Your task to perform on an android device: My wife is also interested in Lacrimosa song and she asked me to share this song, so share Lacrimosa song by Wolfgang Amadeus Mozart at clarawagner98b@gmail.com on Gmail from the Audiomack app.
Image 0: 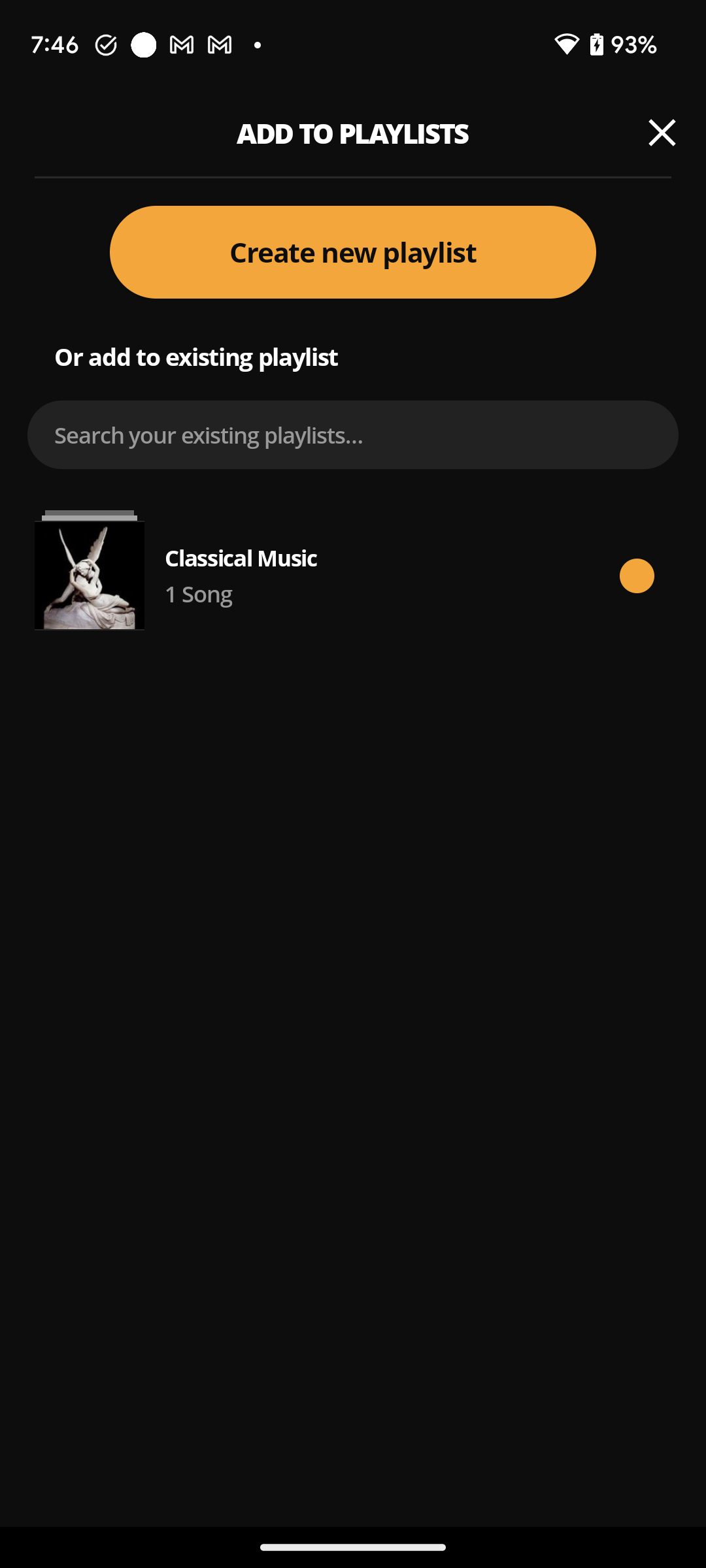
Go back to the previous page to view the share option of this song.
Step 0: press back button
Image 1: 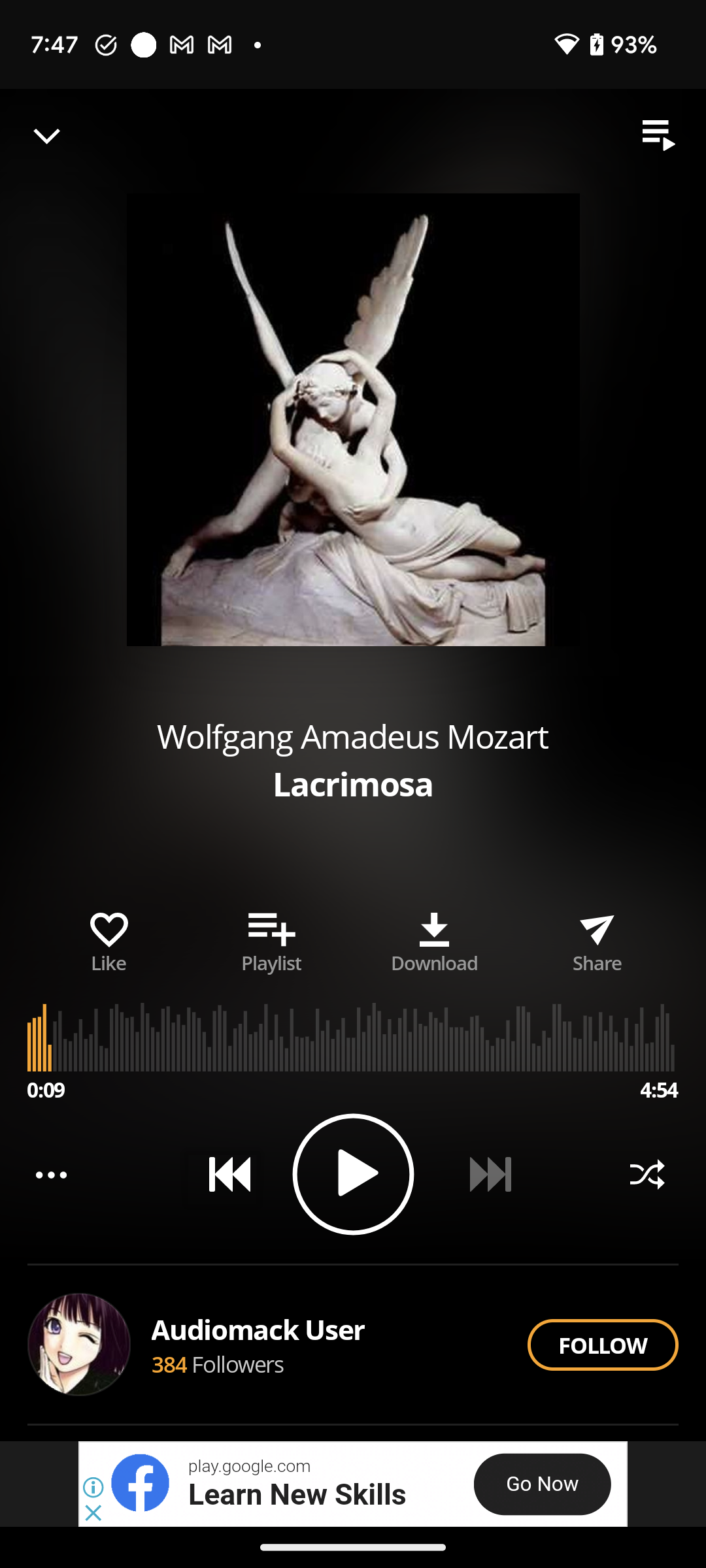
Click on the share button icon of this song to share this song.
Step 1: click (631, 943)
Image 2: 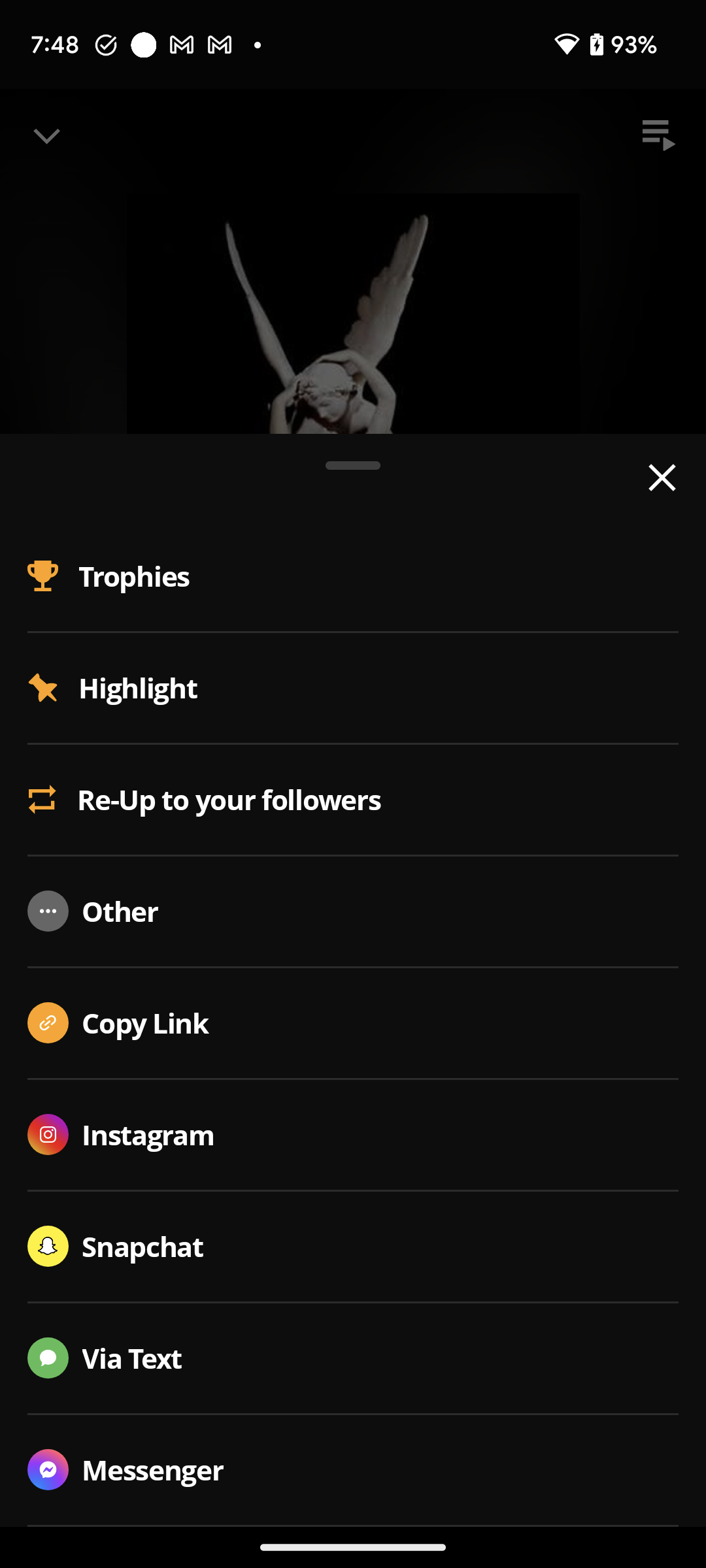
Click on the others option to view the Gmail app sharing option of this song.
Step 2: click (373, 911)
Image 3: 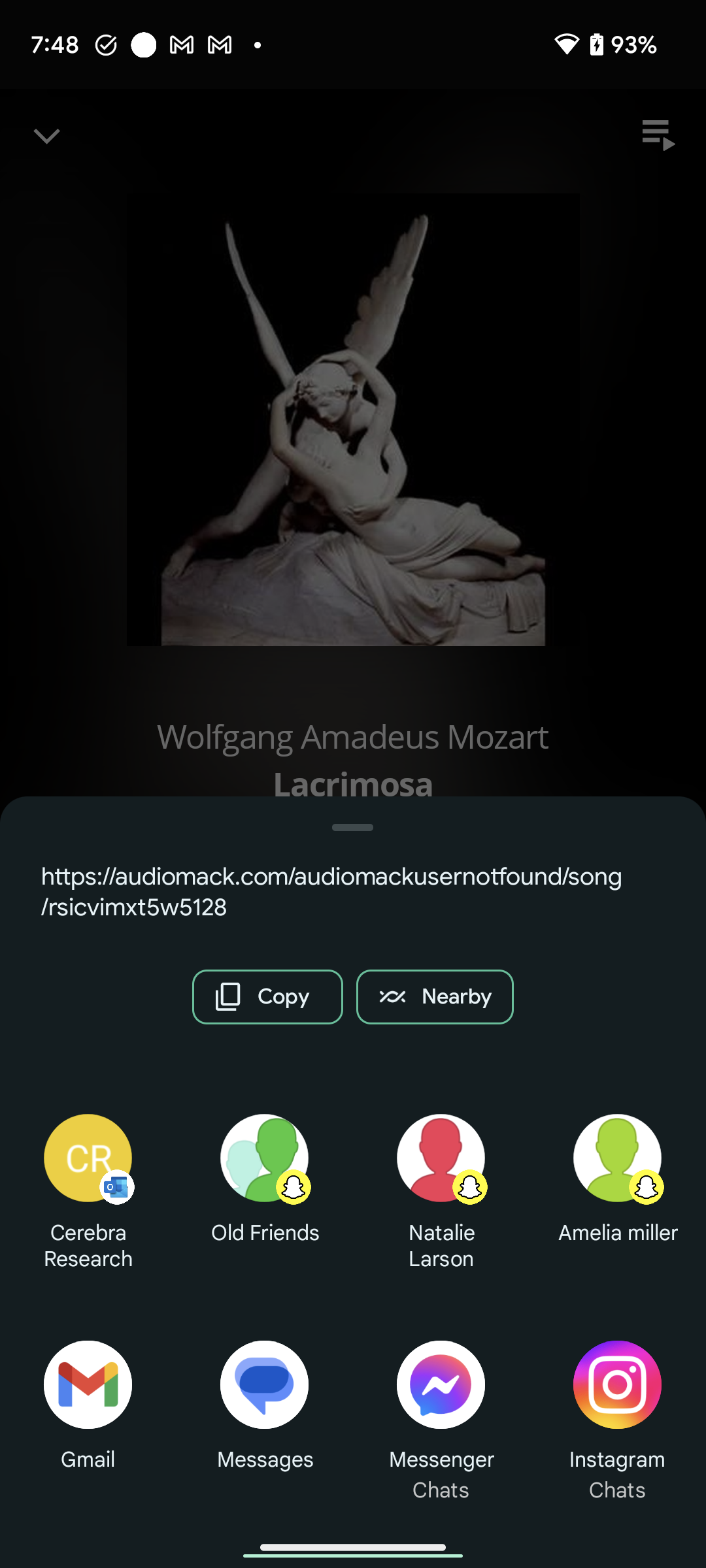
Click on the Gmail app icon to select this app to share this song.
Step 3: click (87, 1384)
Image 4: 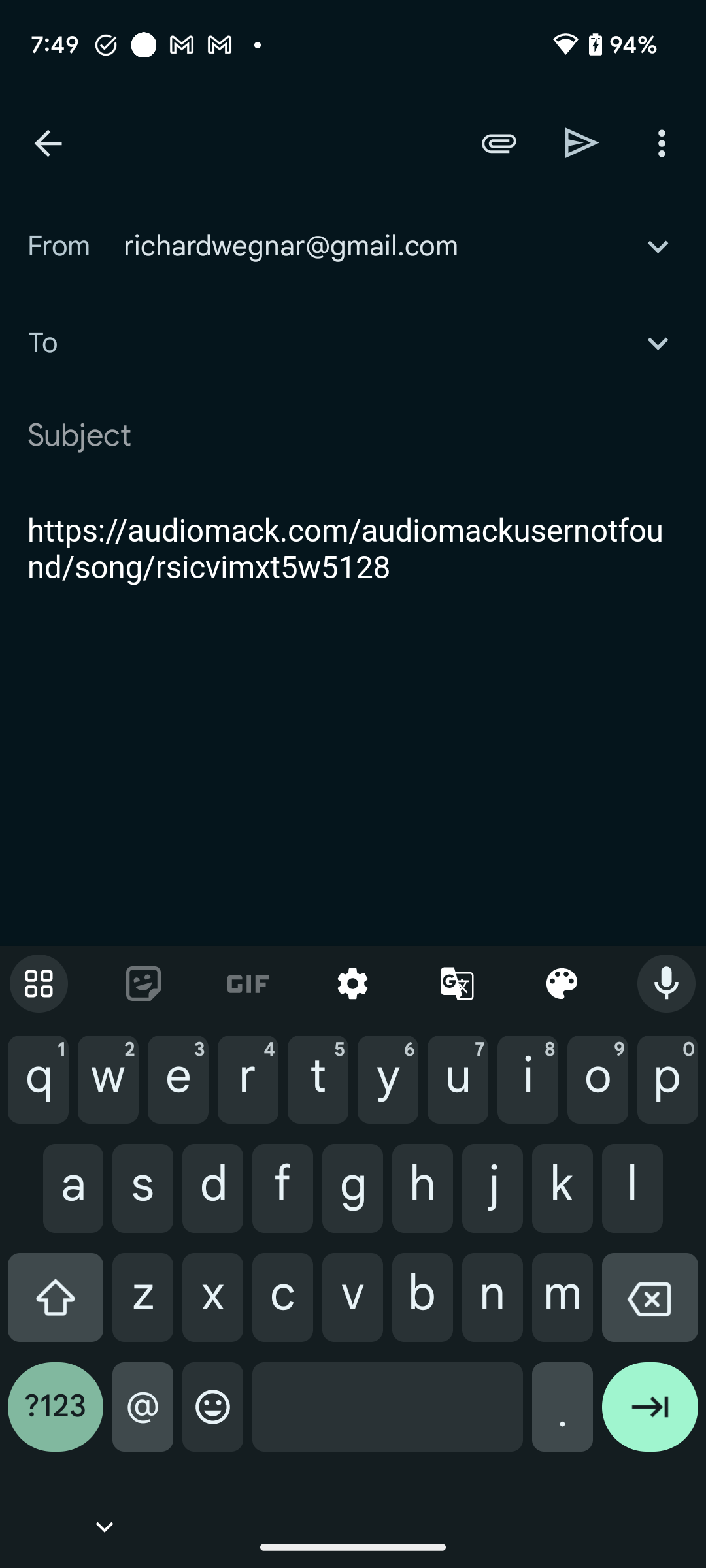
Type clarawagner98b@gmail.com in the recipient section to mention the recipient account.
Step 4: type "clarawagner98b@gmail.com"
Image 5: 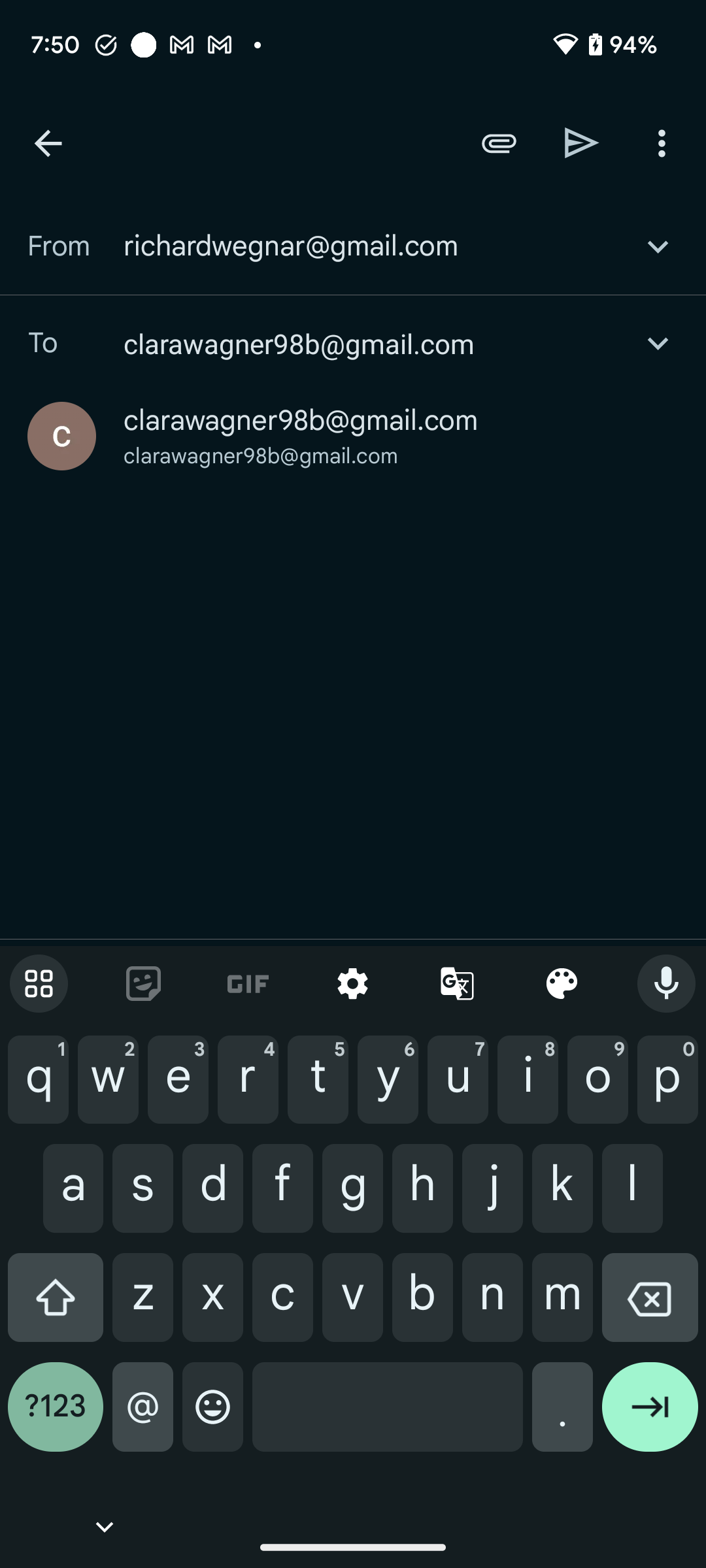
Click on the clarawagner98b@gmail.com to select the recipient account.
Step 5: click (301, 420)
Image 6: 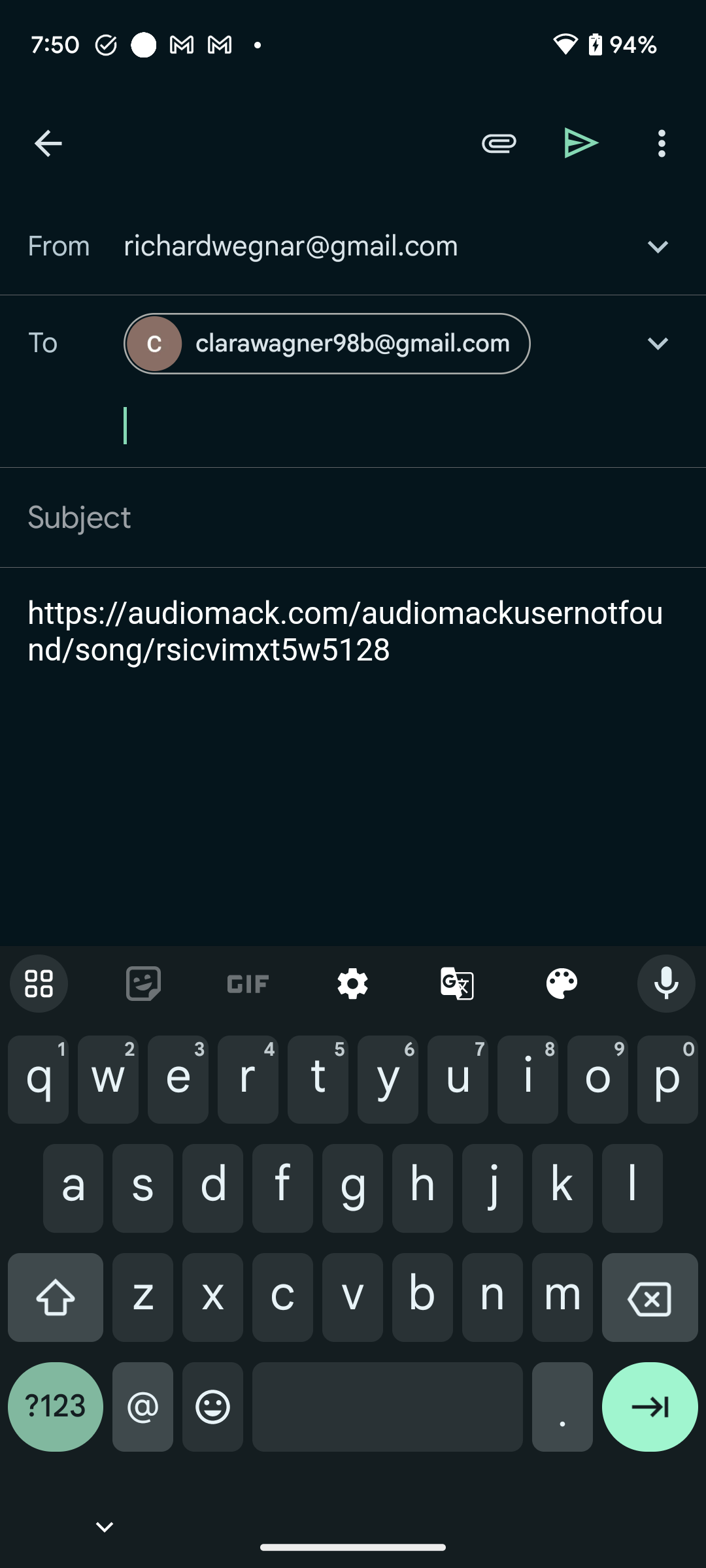
Click on the send button icon at the top right corner of the screen to share this song with my wife.
Step 6: click (582, 142)